Your task to perform on an android device: I'd like to look through all of the moments I've captured on the Photos app.
Image 0: 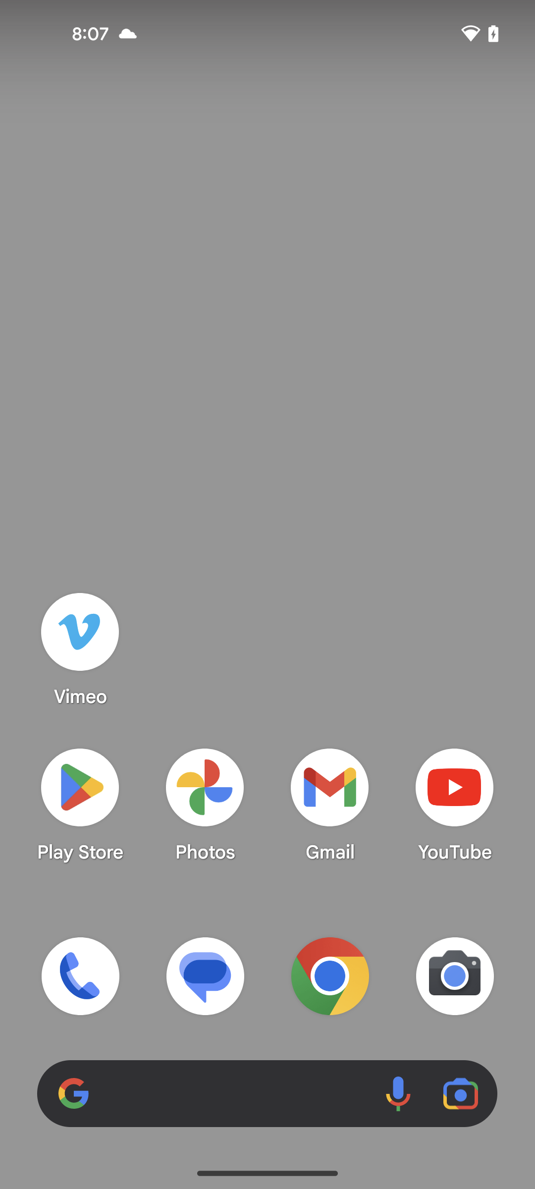
open the Photos app
Step 0: open app "Photos"